Your task to perform on an android device: I think this is the right temperature to enjoy outdoor activities. Show me the weather map.
Image 0: 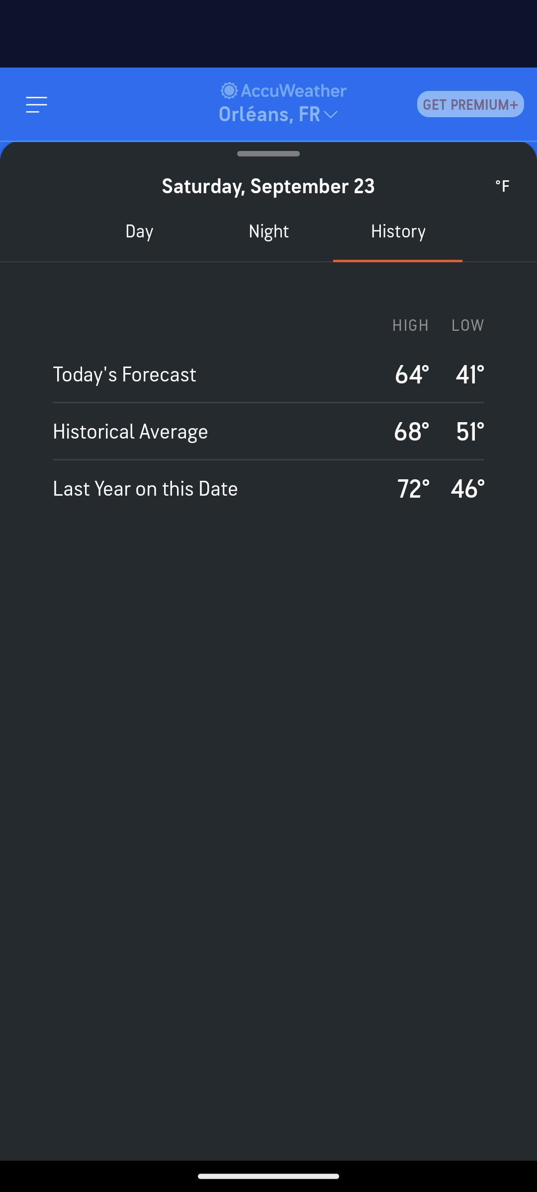
Go back to previous screen
Step 0: press back button
Image 1: 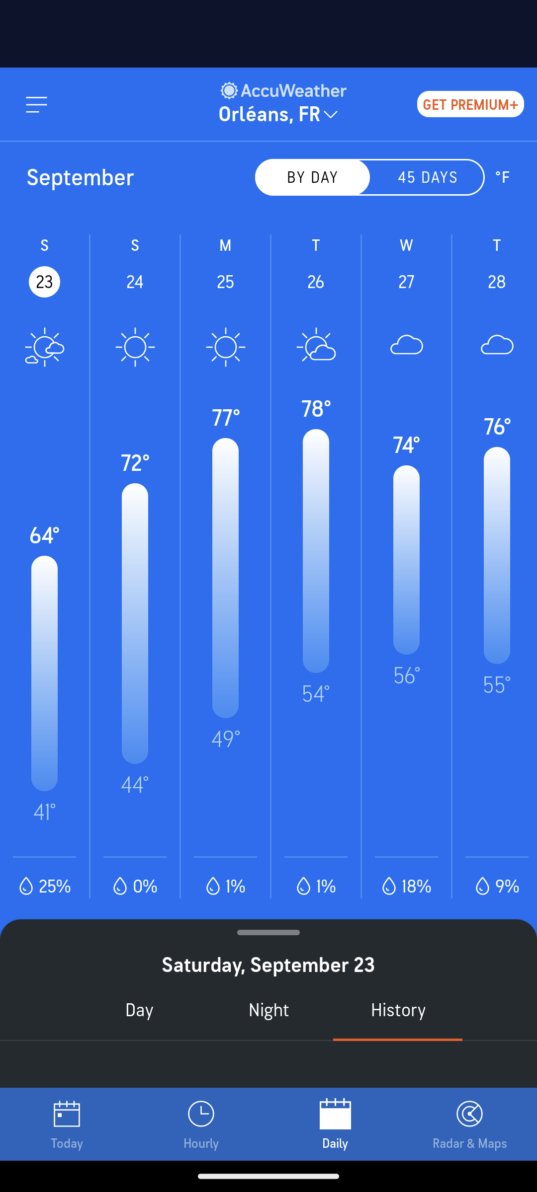
Click on the Radar & Maps at the bottom right of the screen
Step 1: click (470, 1124)